Your task to perform on an android device: share the trips over the gmail to the id-dbwscratch.test.id4@gmail.com
Image 0: 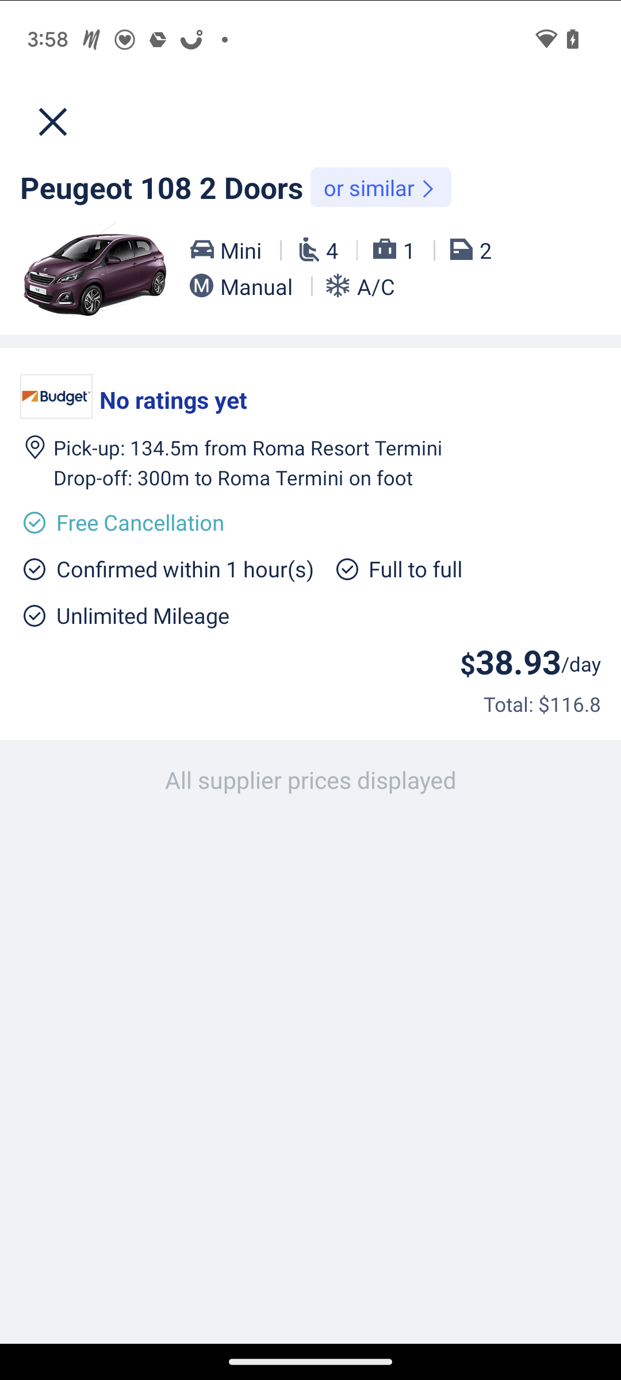
click on the second tab.
Step 0: click (365, 538)
Image 1: 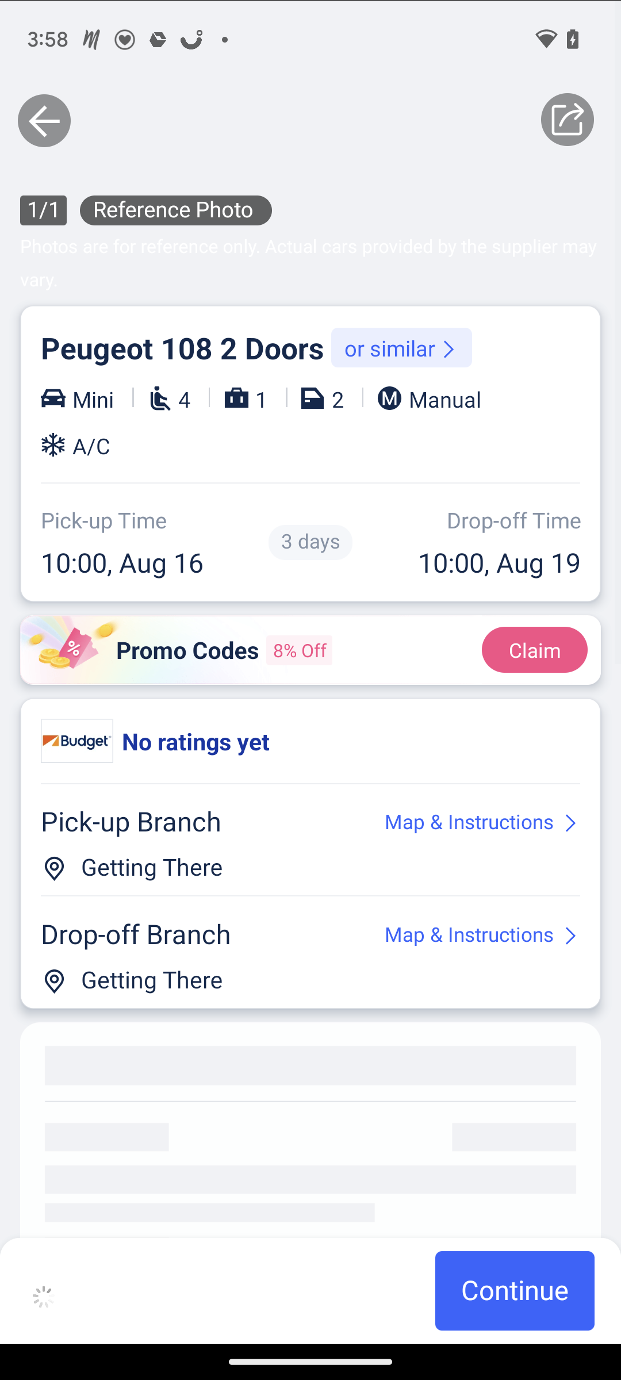
Click on the share icon on the top right corner..
Step 1: click (555, 118)
Image 2: 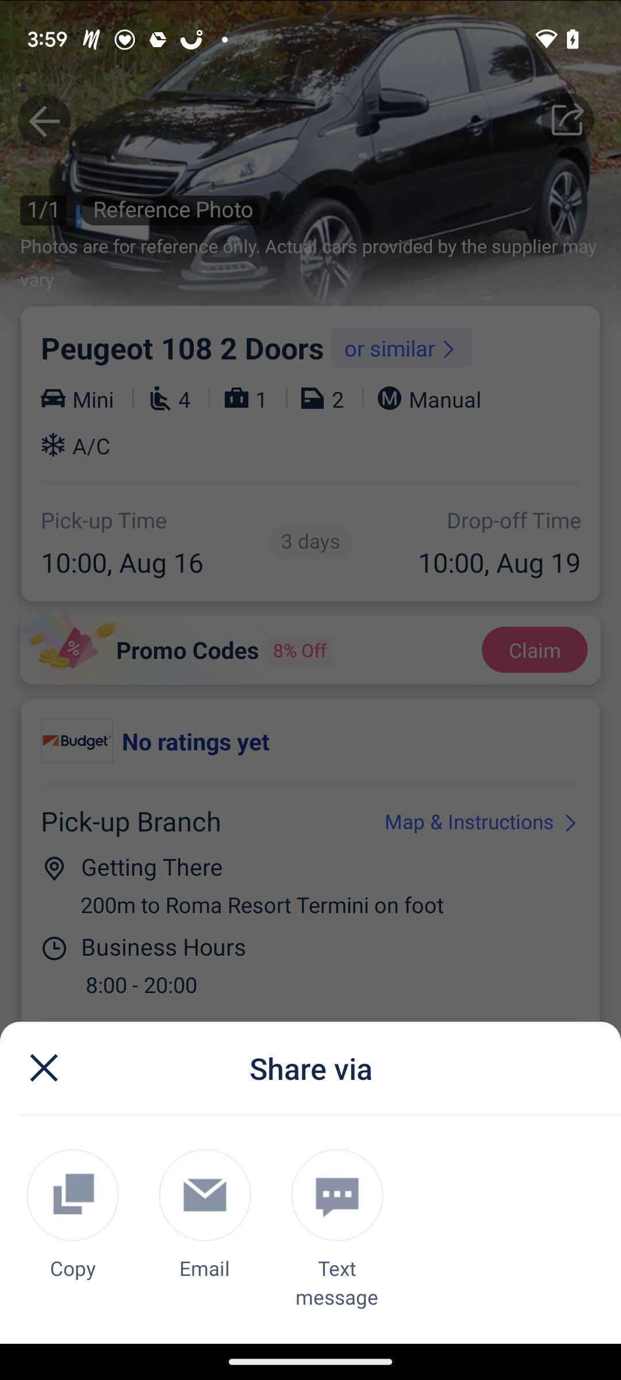
select the Gmail Option.
Step 2: click (186, 1195)
Image 3: 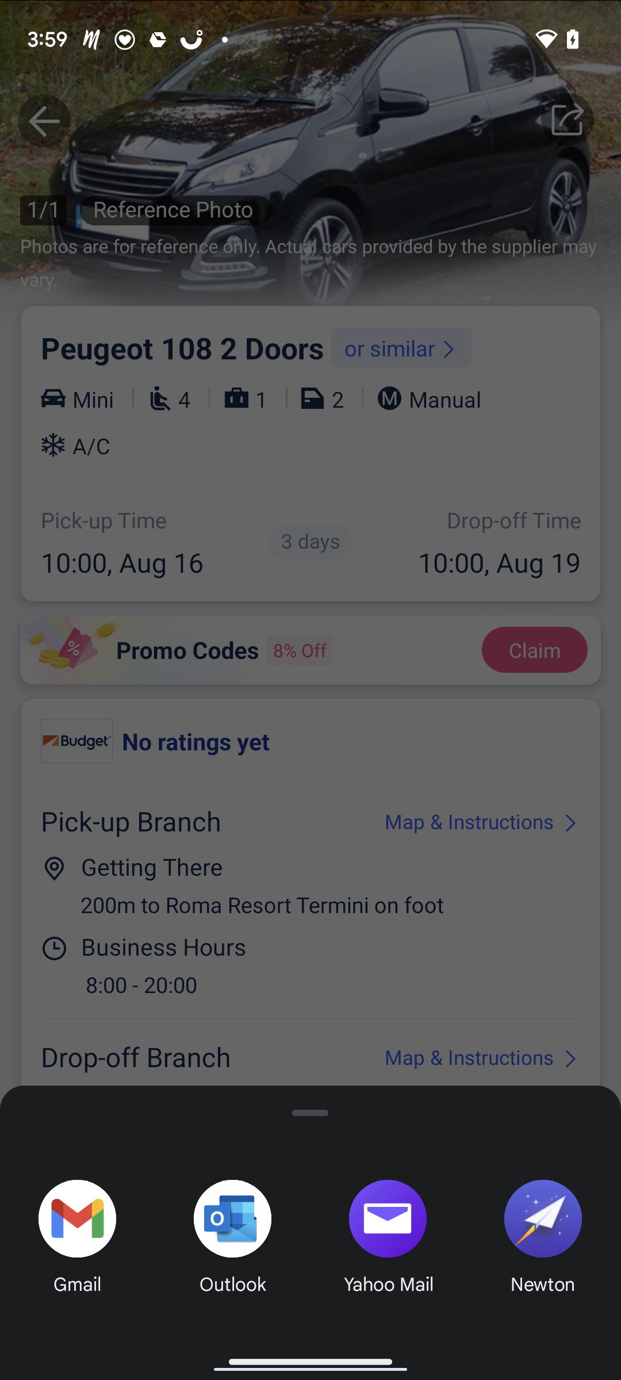
click on gmail option at the bottom left corner
Step 3: click (53, 1218)
Image 4: 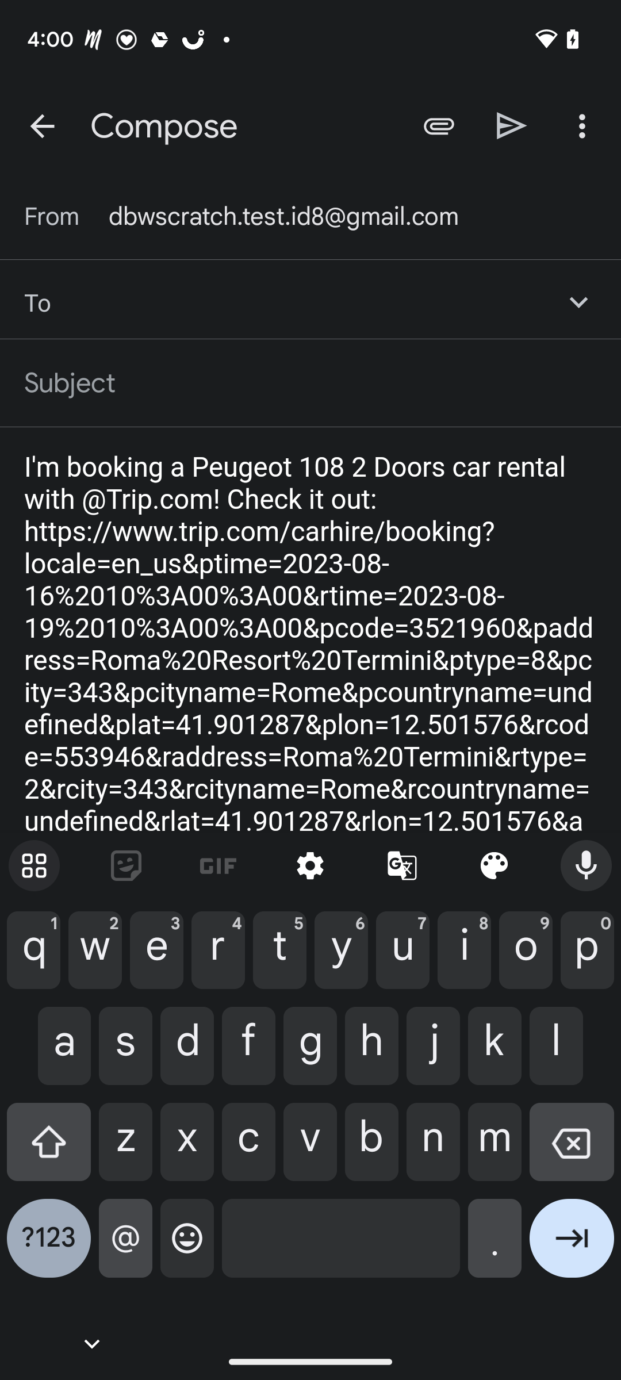
Add id-dbwscratch.test.id4@gmail.com
Step 4: type "dbwscratch.test.id4@gmail.com"
Image 5: 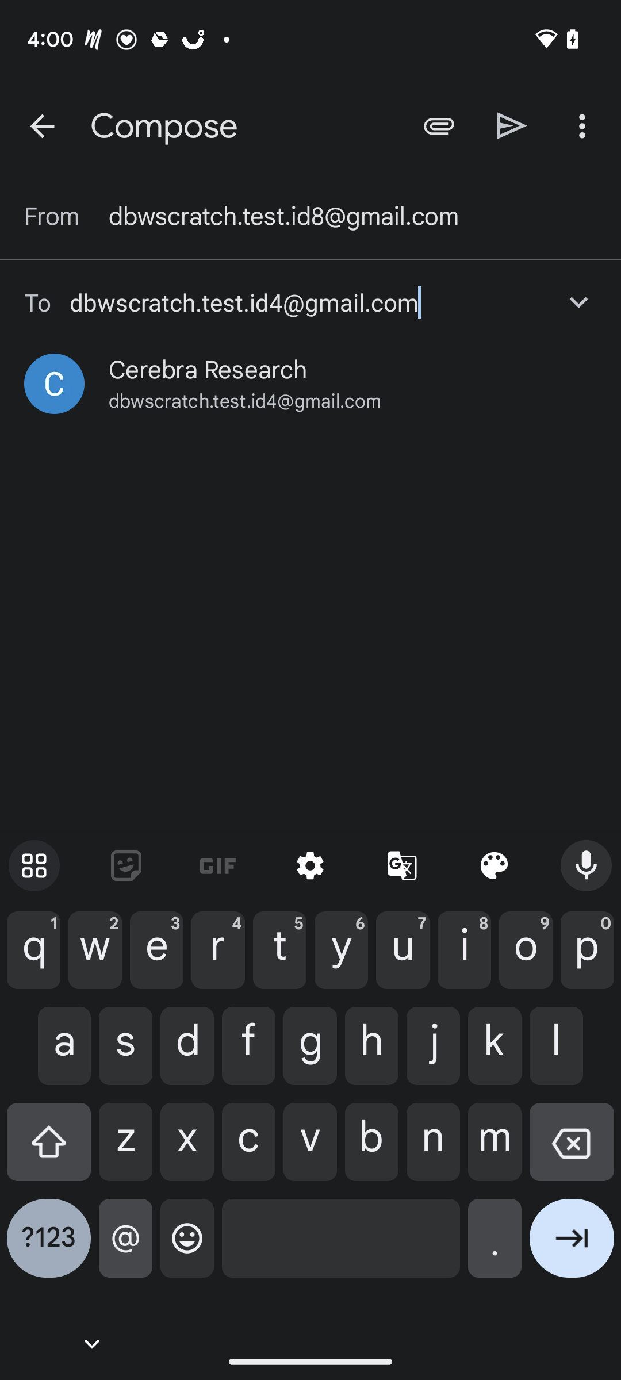
select the id.
Step 5: click (208, 370)
Image 6: 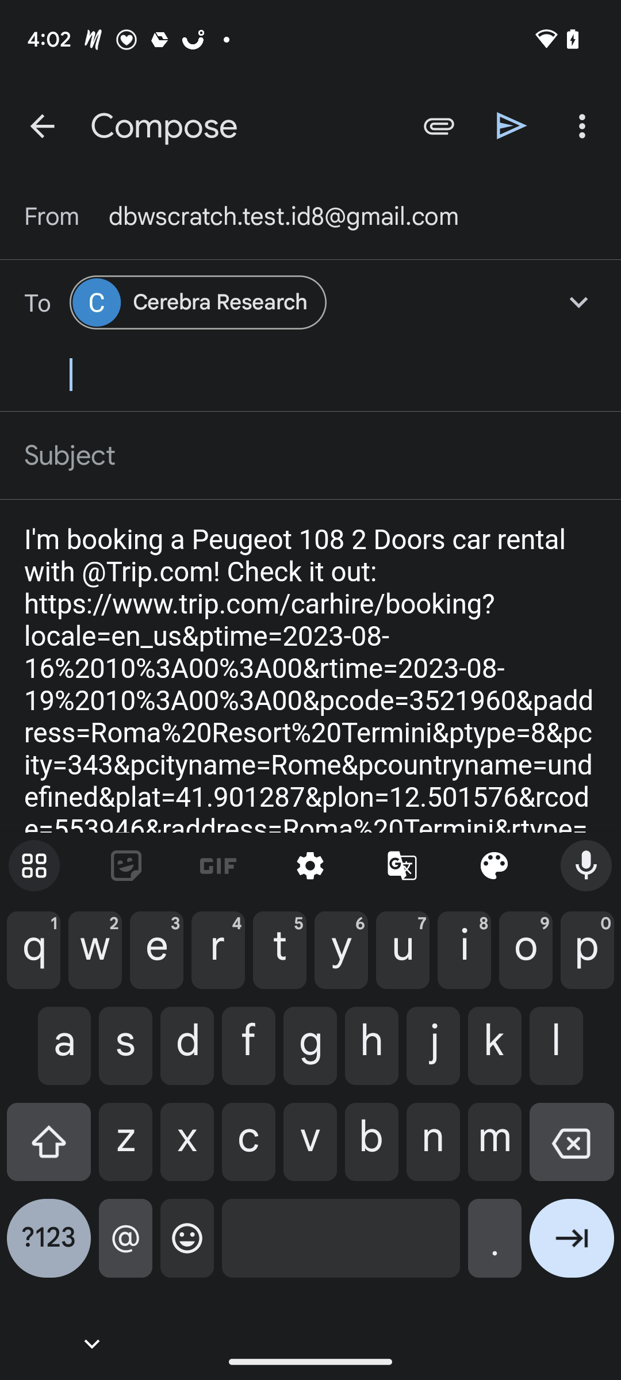
click on the share icon on the top right
Step 6: click (512, 125)